Your task to perform on an android device: I want to search for a flight from Knoxville to Hawaii.
Image 0: 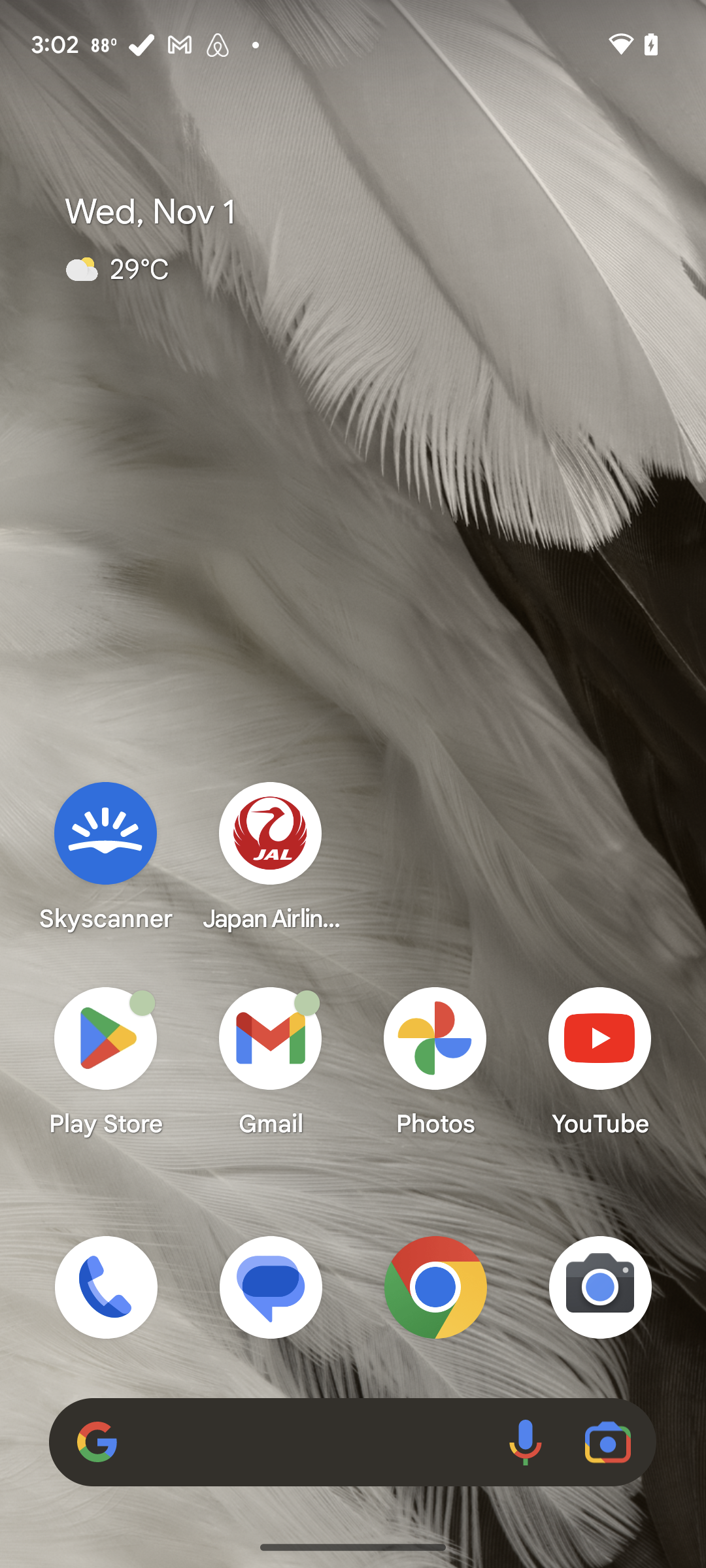
Open Farefirst app
Step 0: open app "FareFirst"
Image 1: 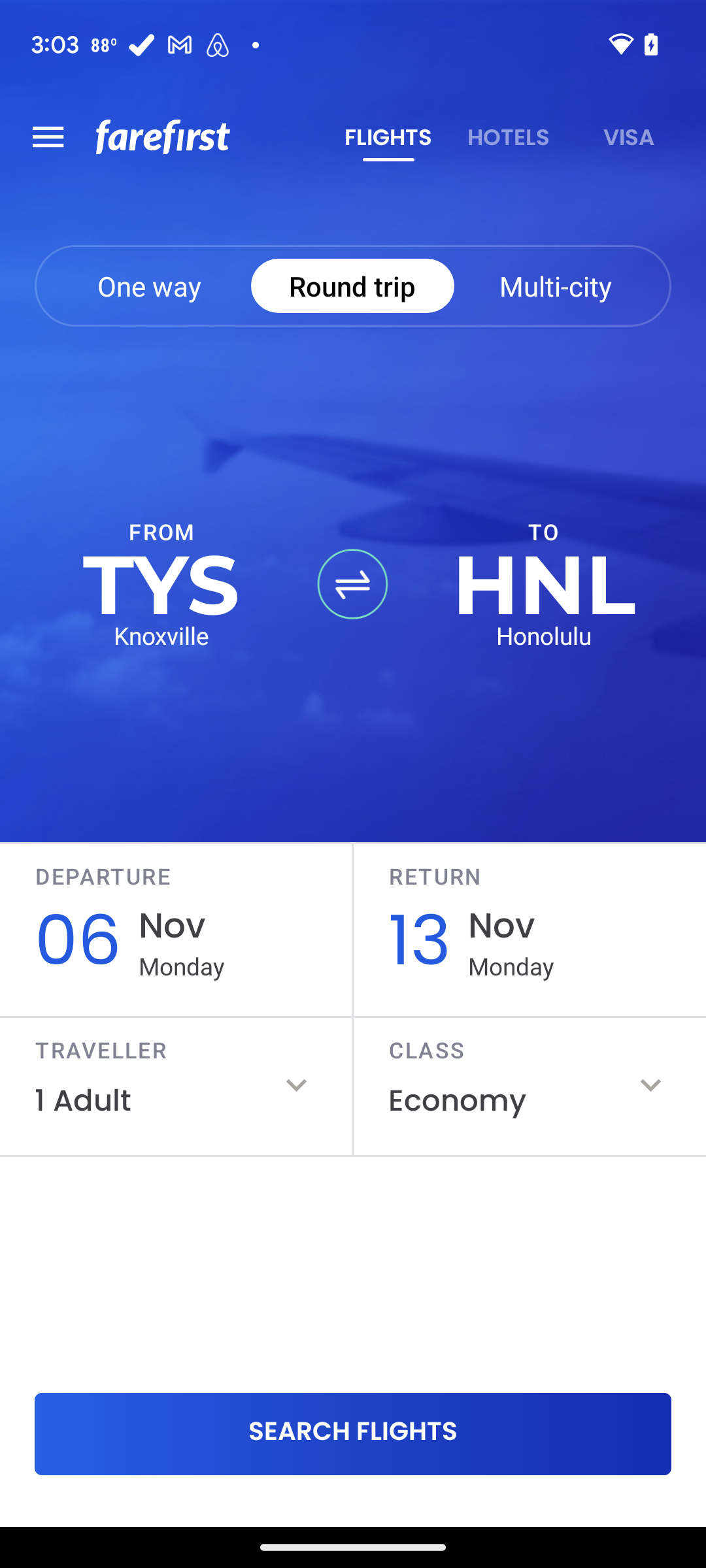
Click on One way
Step 1: click (149, 286)
Image 2: 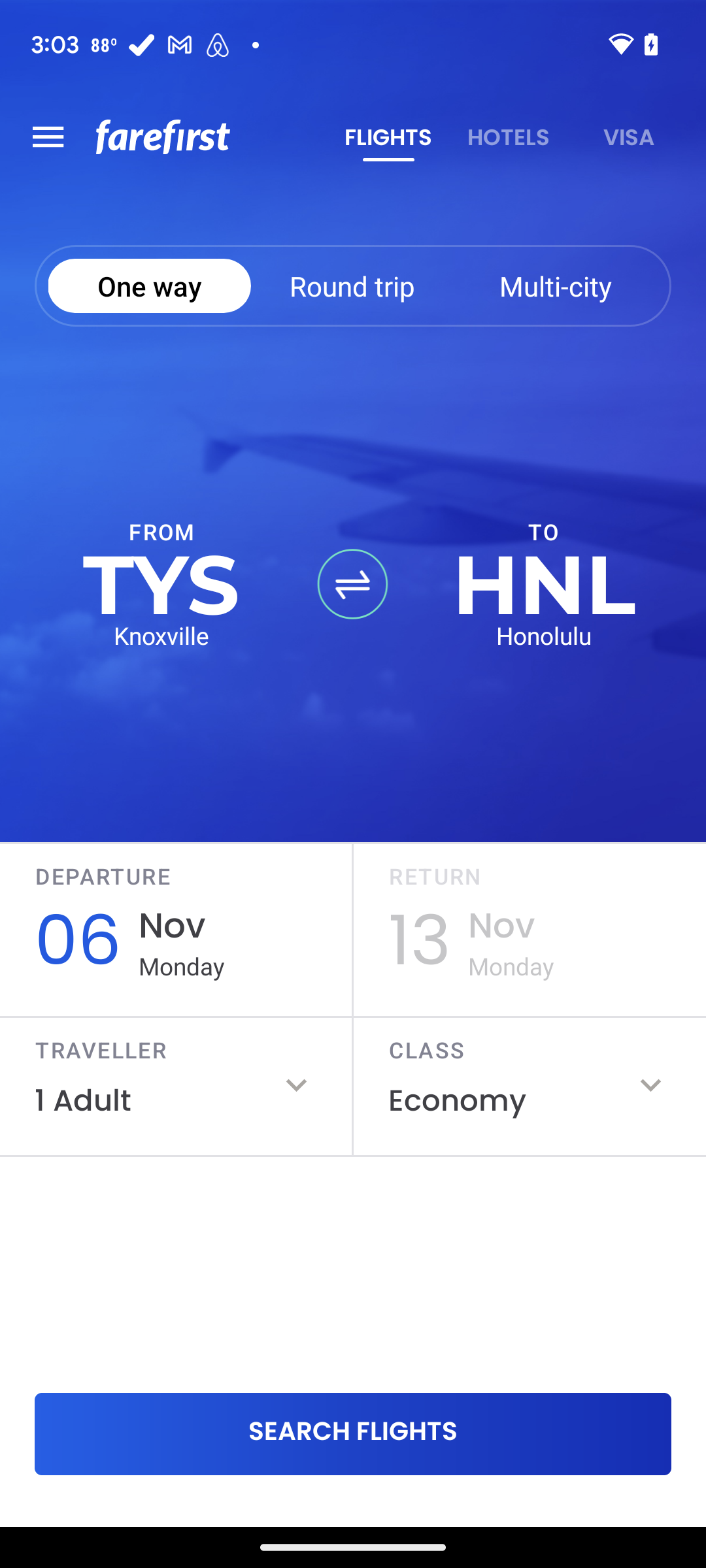
Click on search flights
Step 2: click (353, 1433)
Image 3: 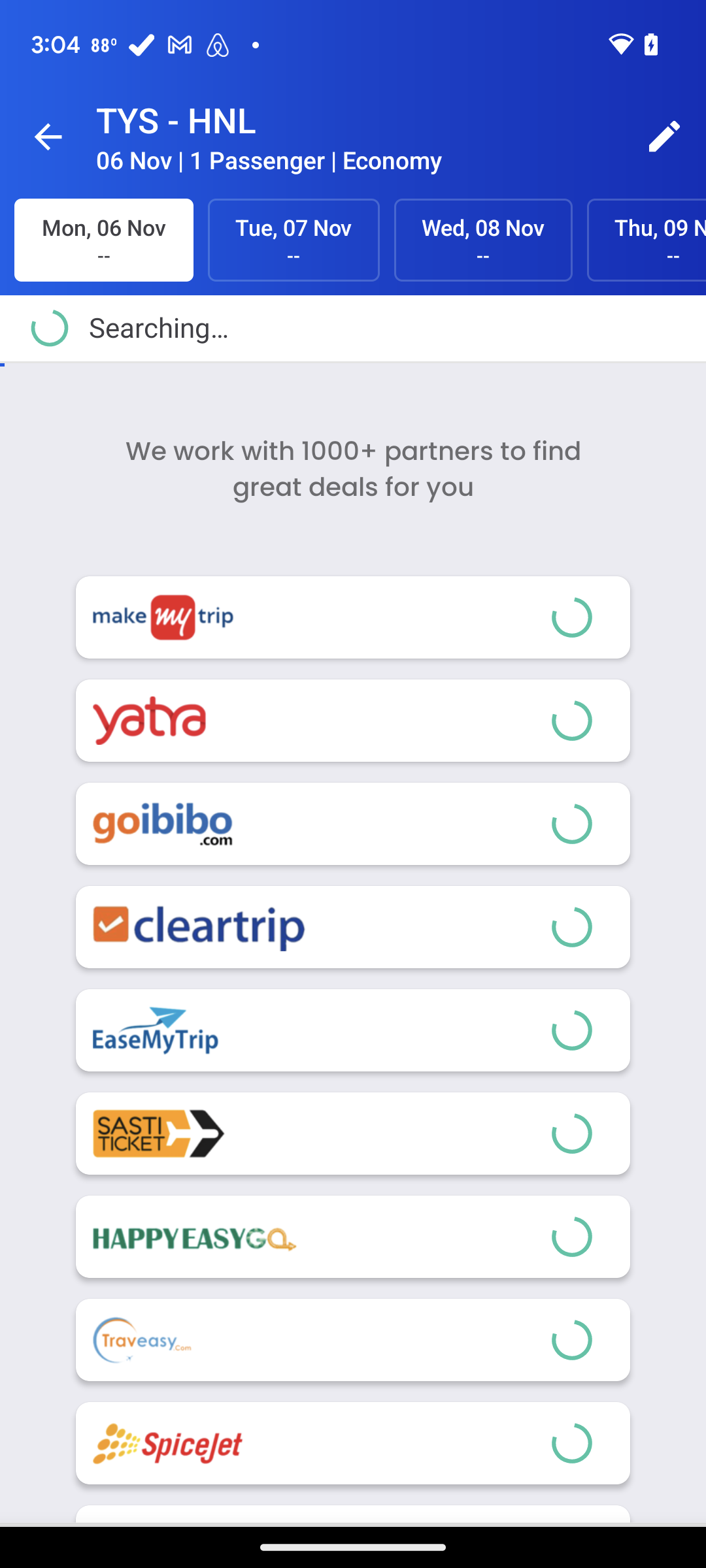
Click on search flights
Step 3: wait